Your task to perform on an android device: To know about the insider's view of Dutch culture, I wanted to learn the Dutch language. Select a Dutch language course for me using the Falou app.
Image 0: 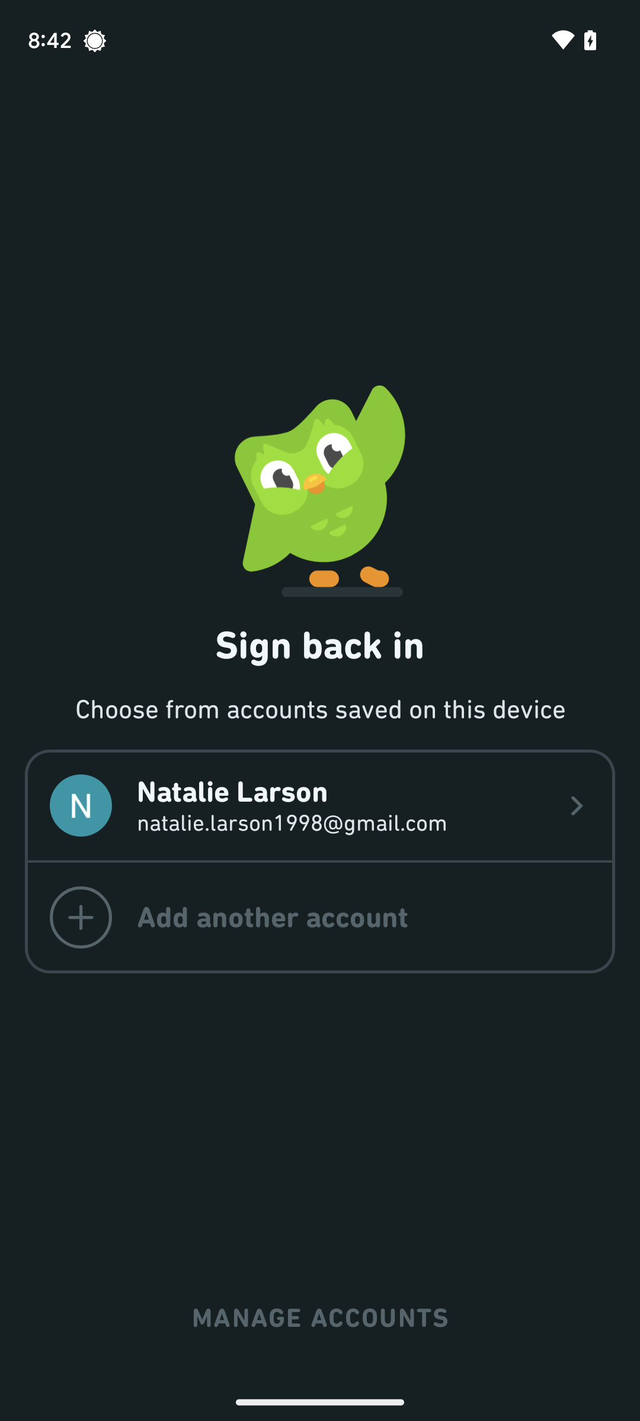
Open the Falou app.
Step 0: open app "Falou"
Image 1: 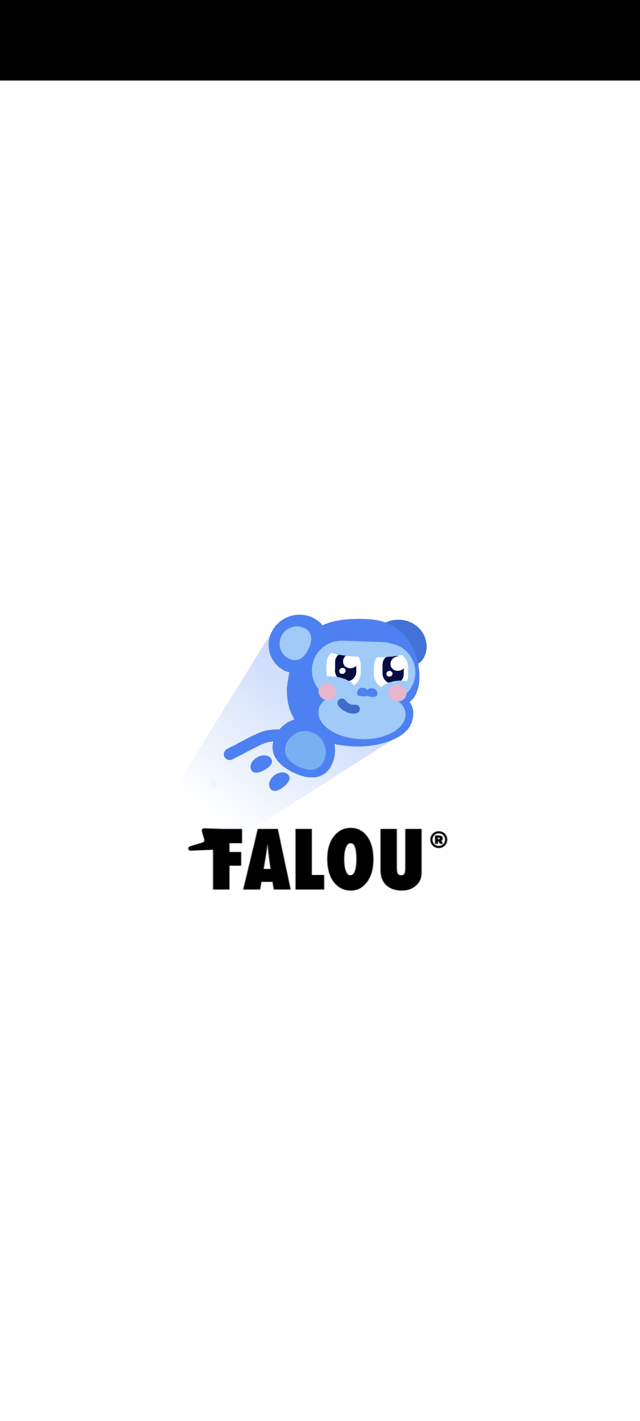
Open the Falou app.
Step 1: wait
Image 2: 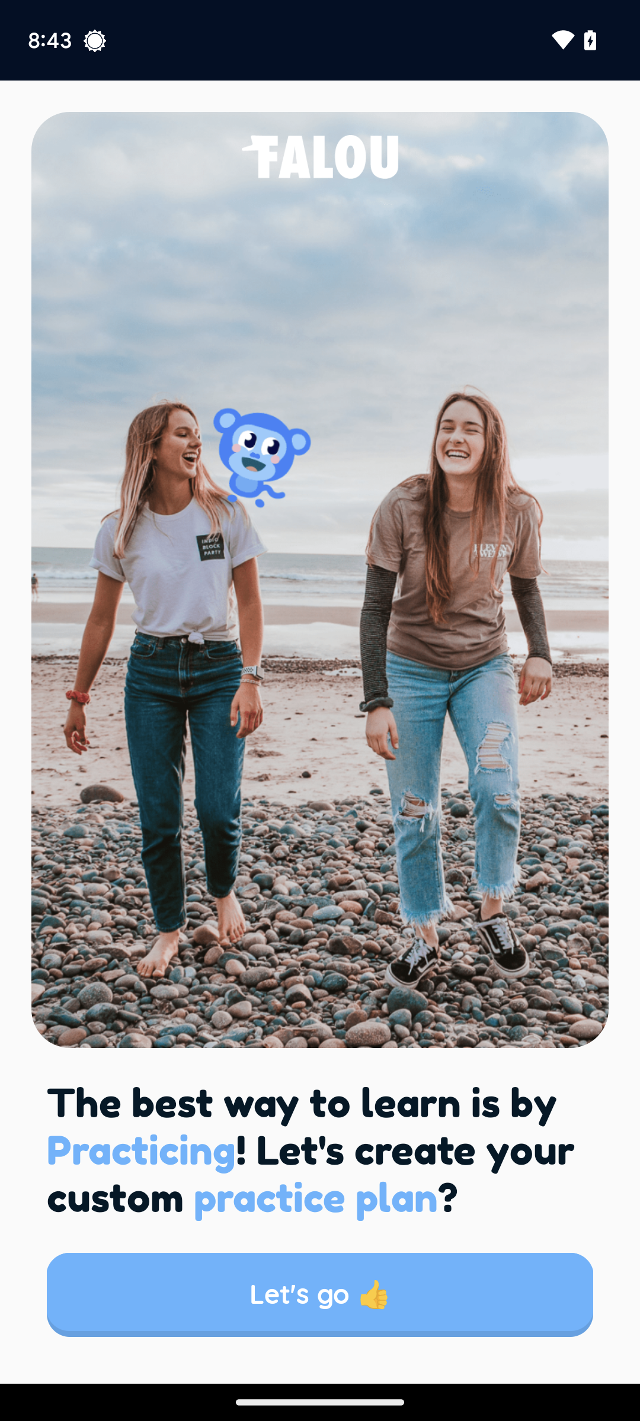
At the bottom of the screen, click on the Let's Go tab.
Step 2: click (320, 1294)
Image 3: 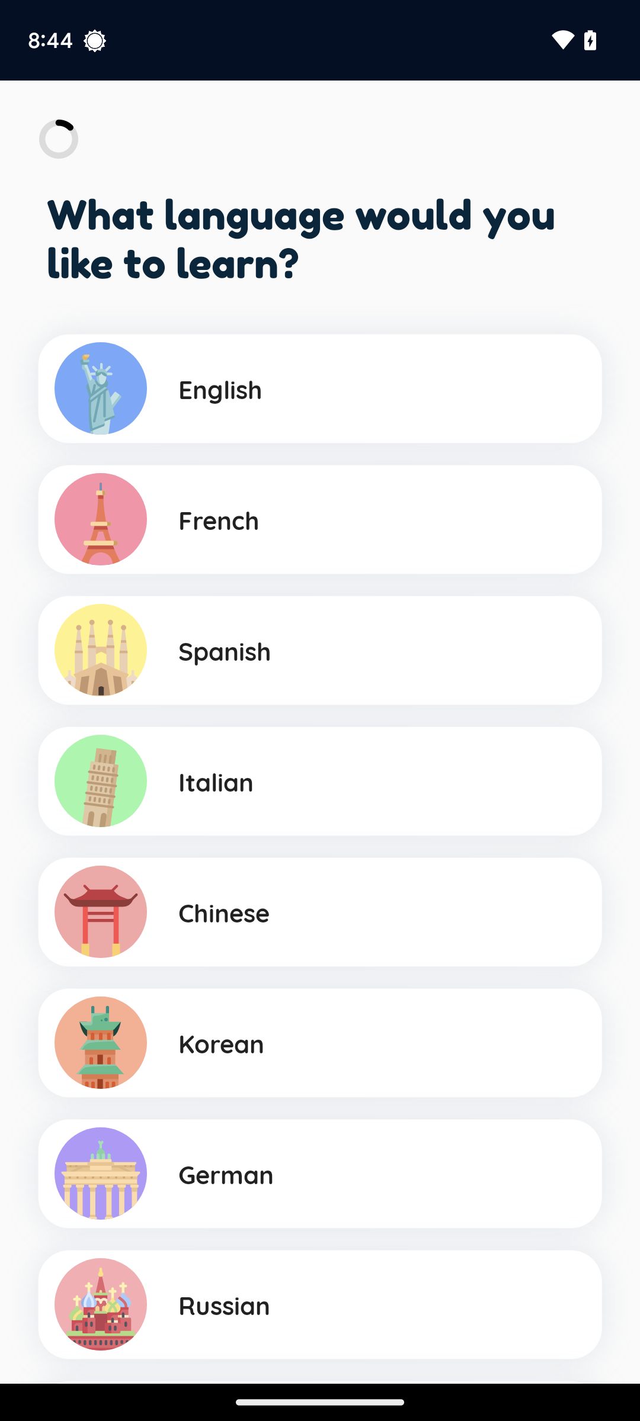
Scroll up until you find the Dutch tab.
Step 3: scroll down
Image 4: 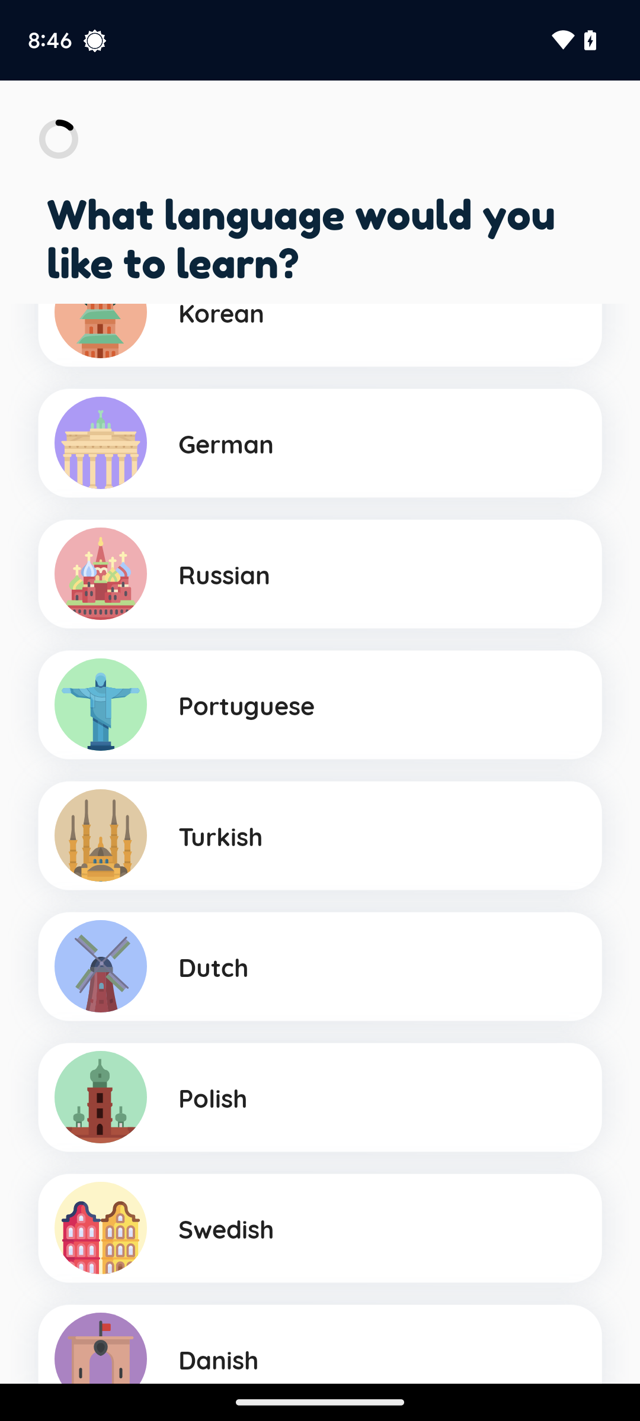
Click on the Dutch tab.
Step 4: click (319, 966)
Image 5: 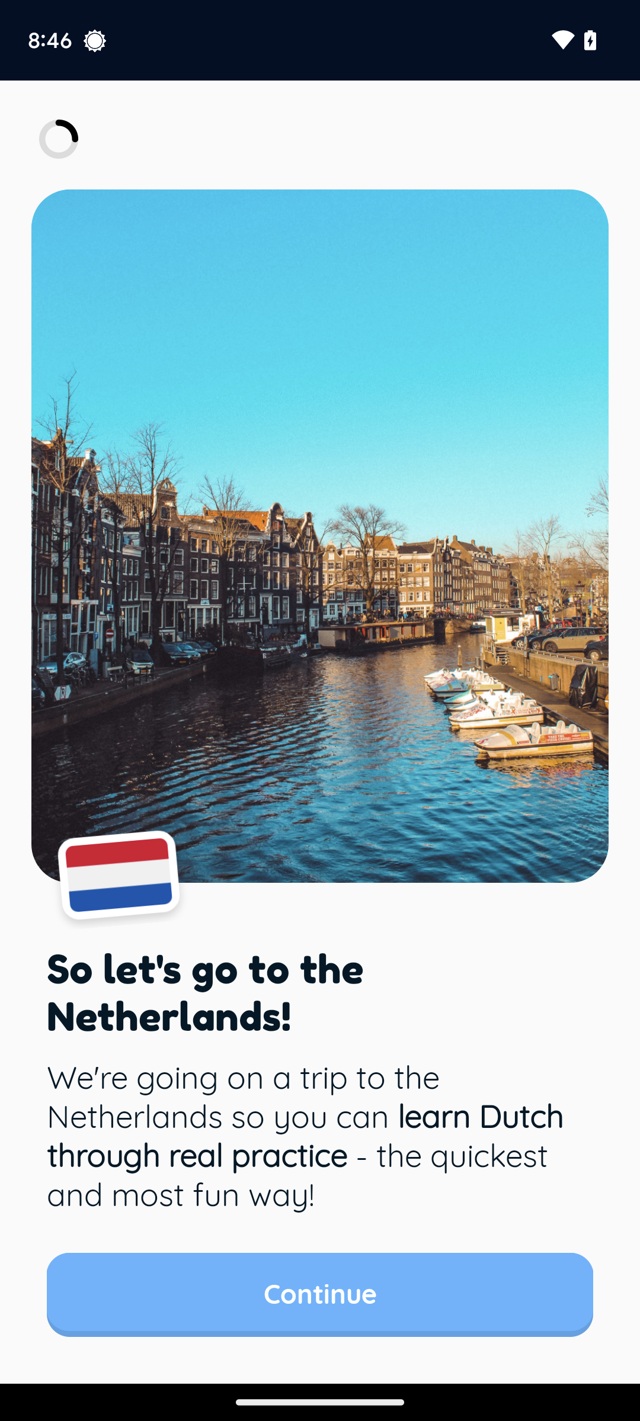
At the bottom of the screen, click on the Continue tab.
Step 5: click (320, 1294)
Image 6: 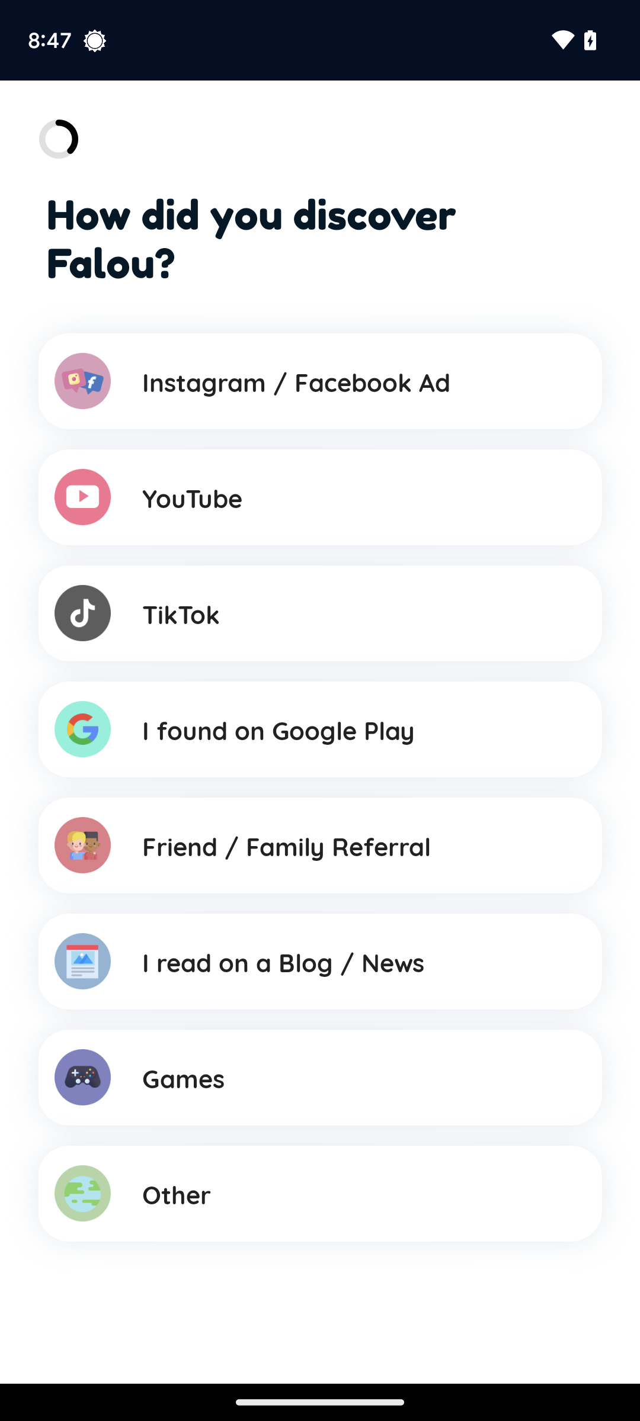
Click on the i found on google play tab.
Step 6: click (319, 729)
Image 7: 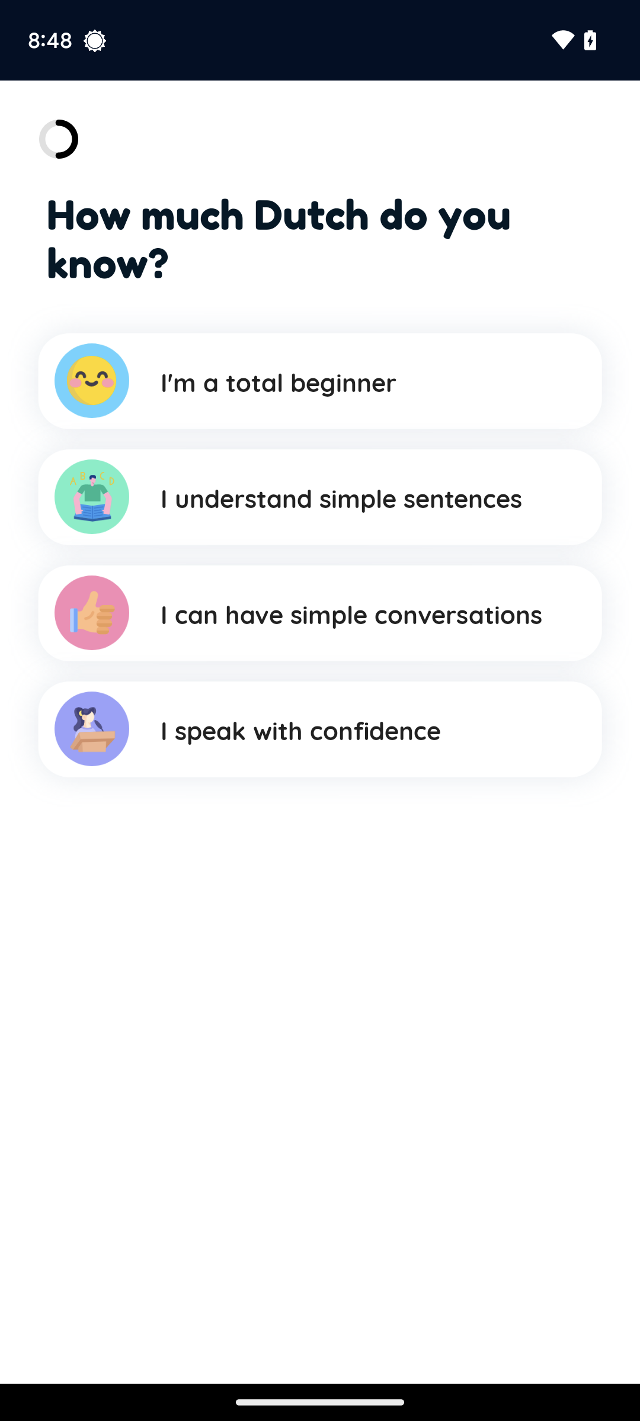
Click on I'm a total beginner.
Step 7: click (319, 381)
Image 8: 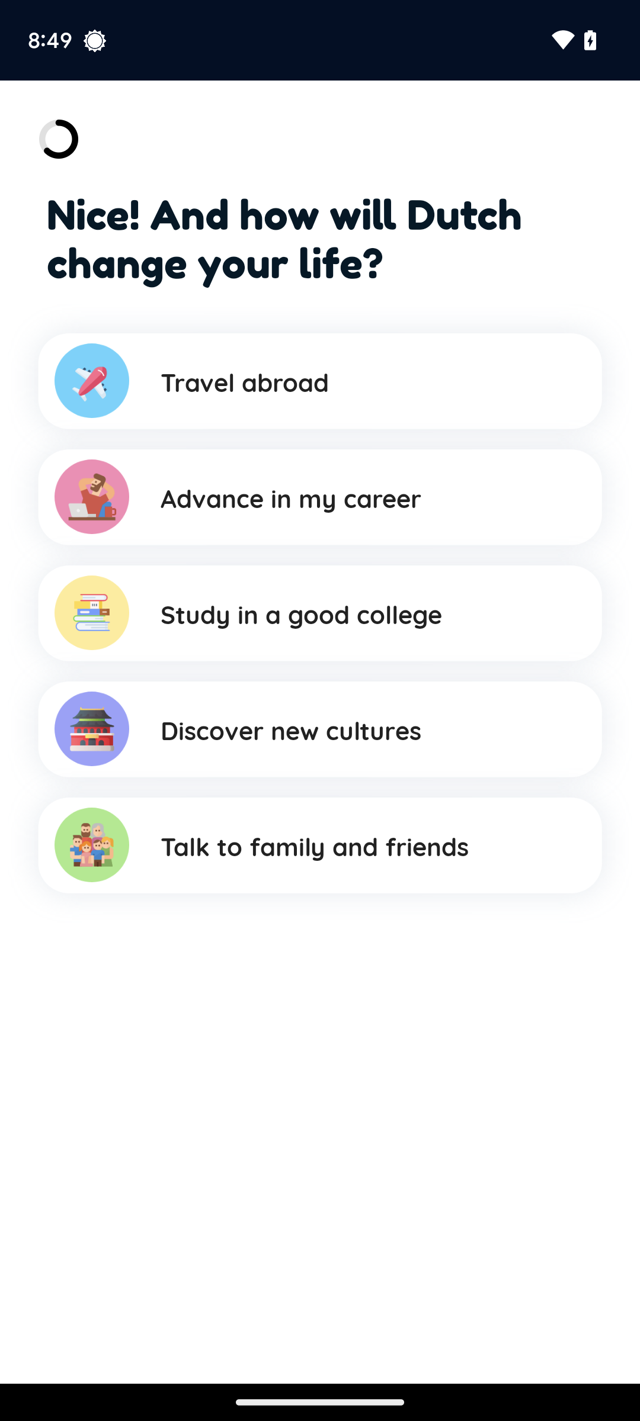
Click on Discover new cultures.
Step 8: click (319, 729)